Your task to perform on an android device: In the Heartfulness app, I should track my progress if I want to keep myself motivated to meditate.
Image 0: 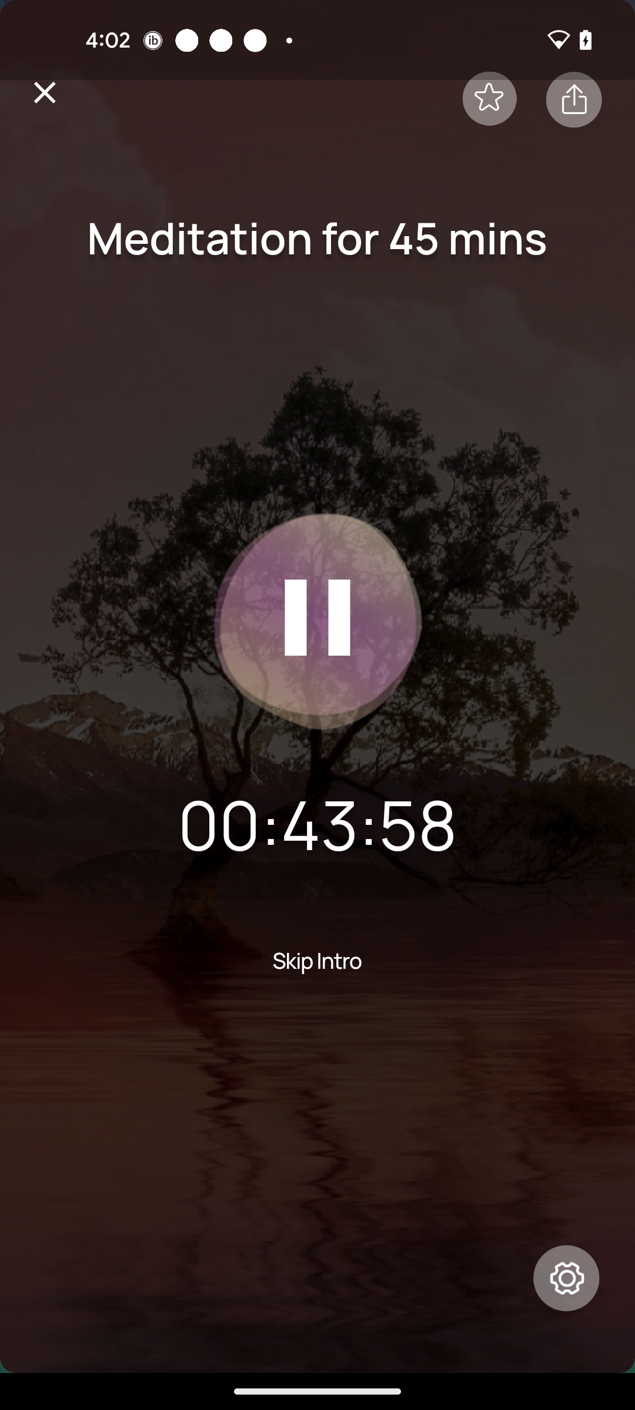
Click on the Close icon
Step 0: click (317, 686)
Image 1: 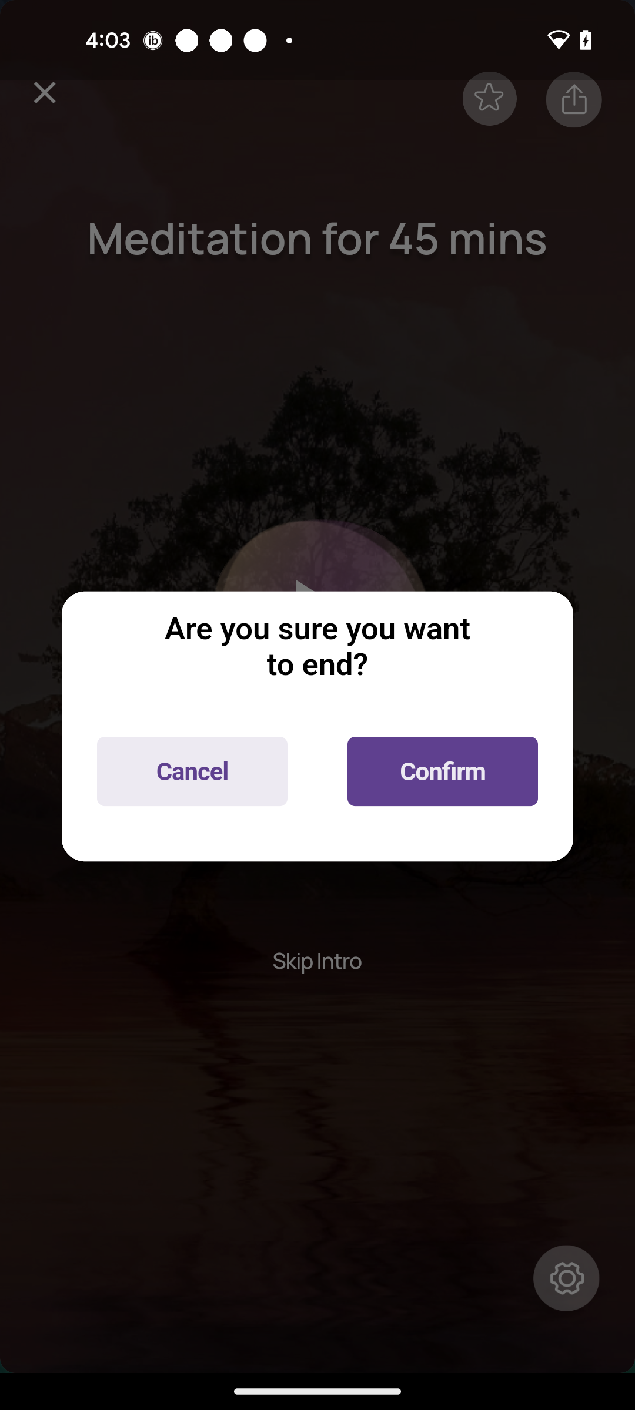
Click on the Confirm option
Step 1: click (443, 771)
Image 2: 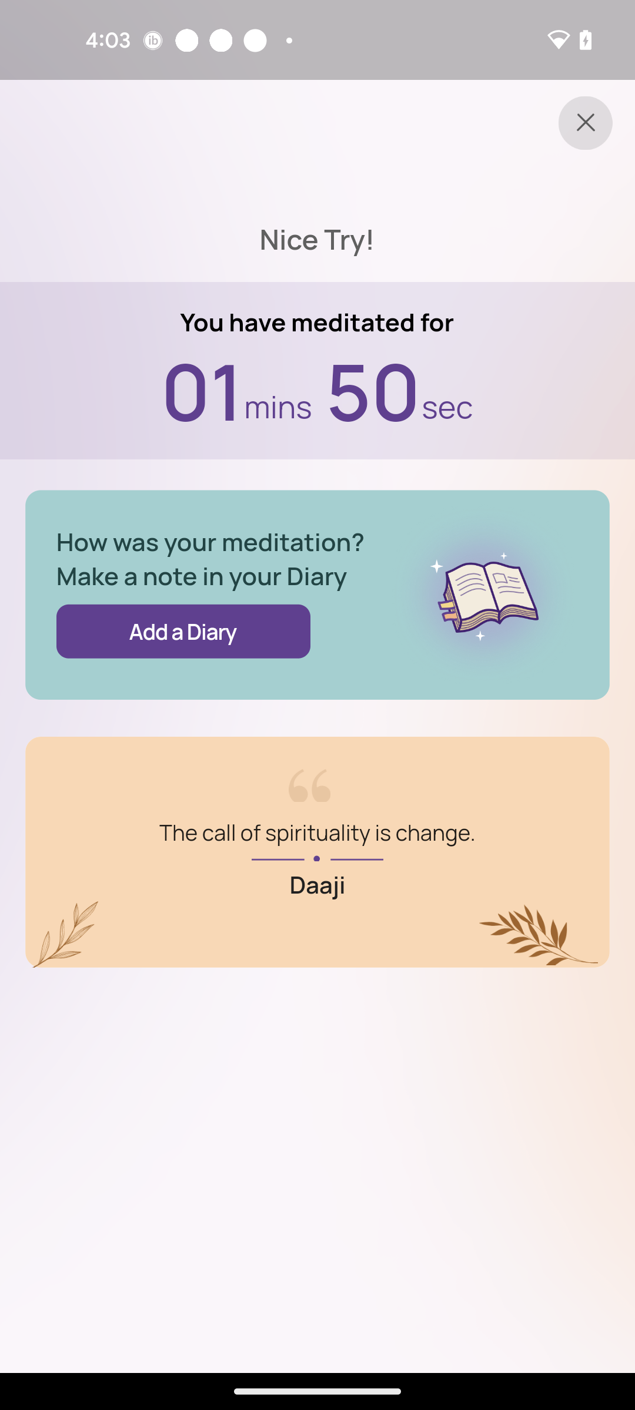
Click on the Close icon
Step 2: click (582, 130)
Image 3: 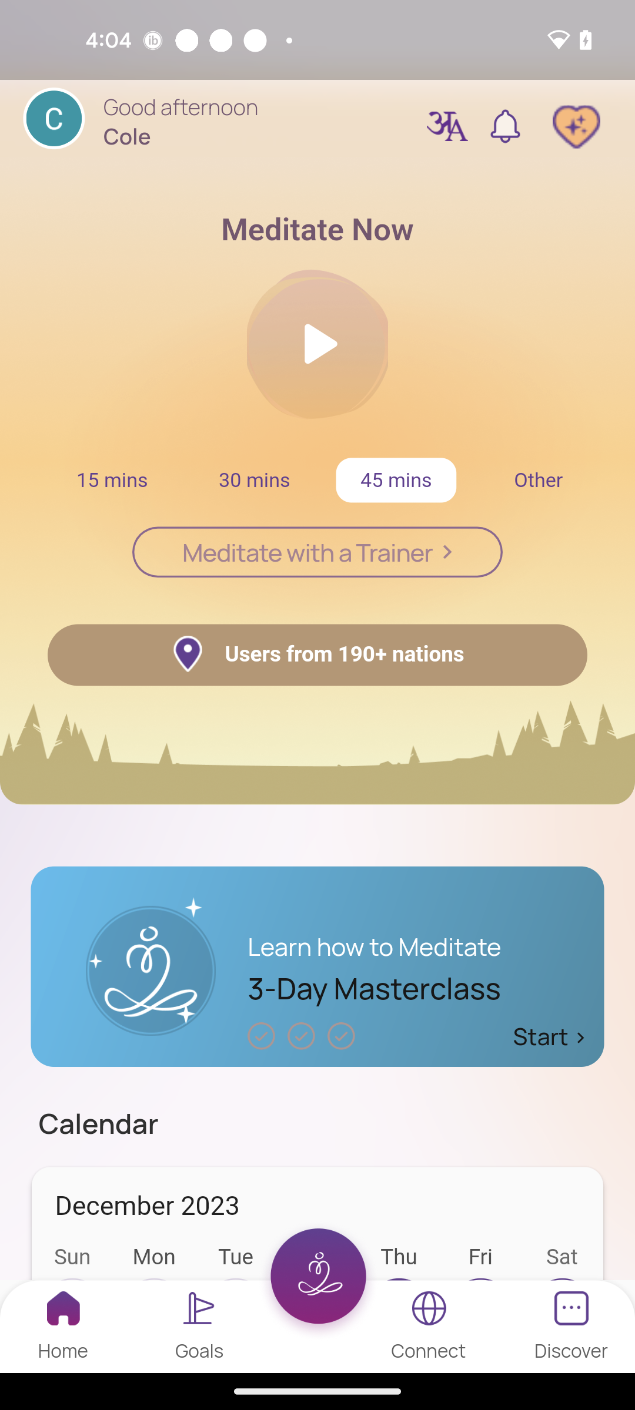
Click on the C profile icon at the top left corner of the screen
Step 3: click (317, 680)